Your task to perform on an android device: compare the prices of the similar locks with the 2 Amazing Crocodile solid locks in the Etsy app
Image 1: 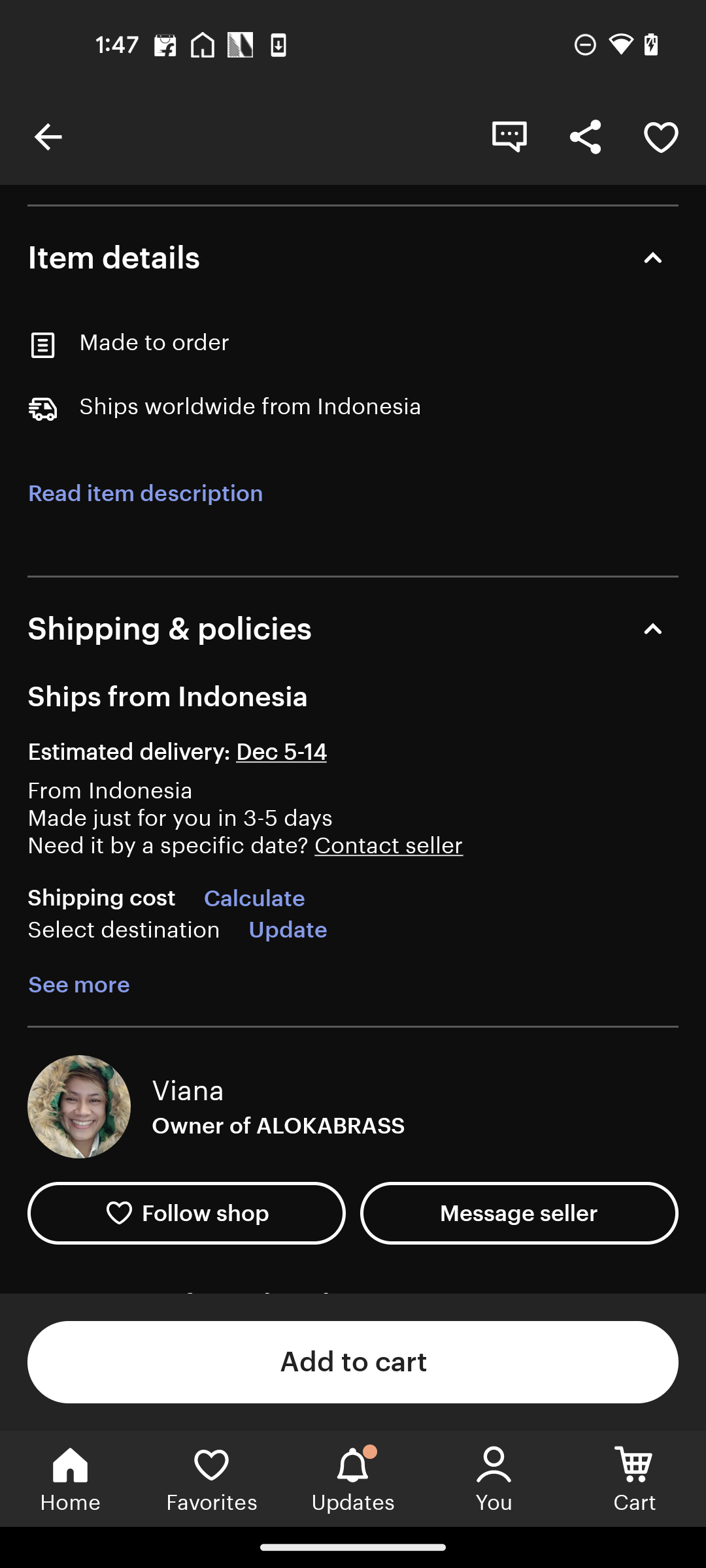
Swipe up to view the similar products
Step 1: scroll down
Image 2: 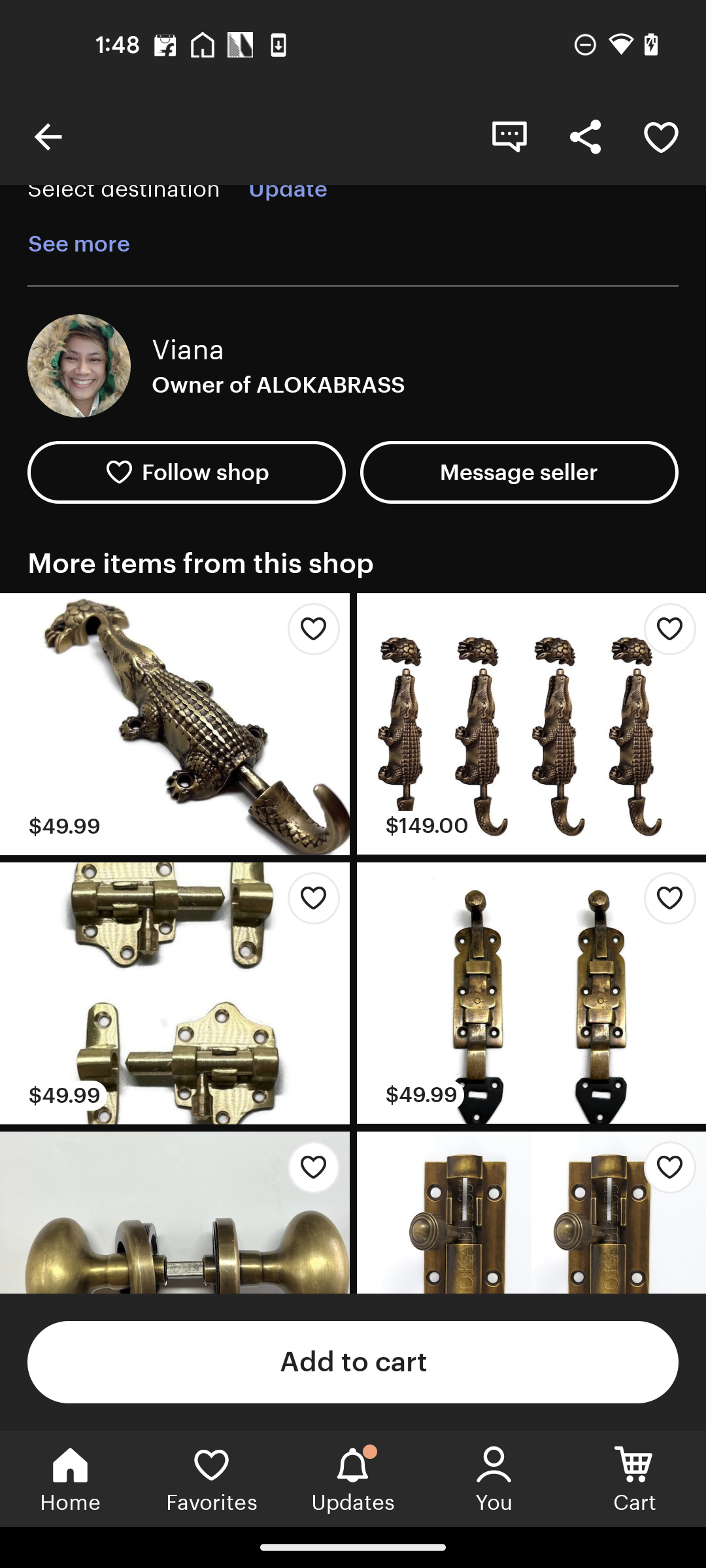
Swipe up to view the similar products
Step 2: scroll down
Image 3: 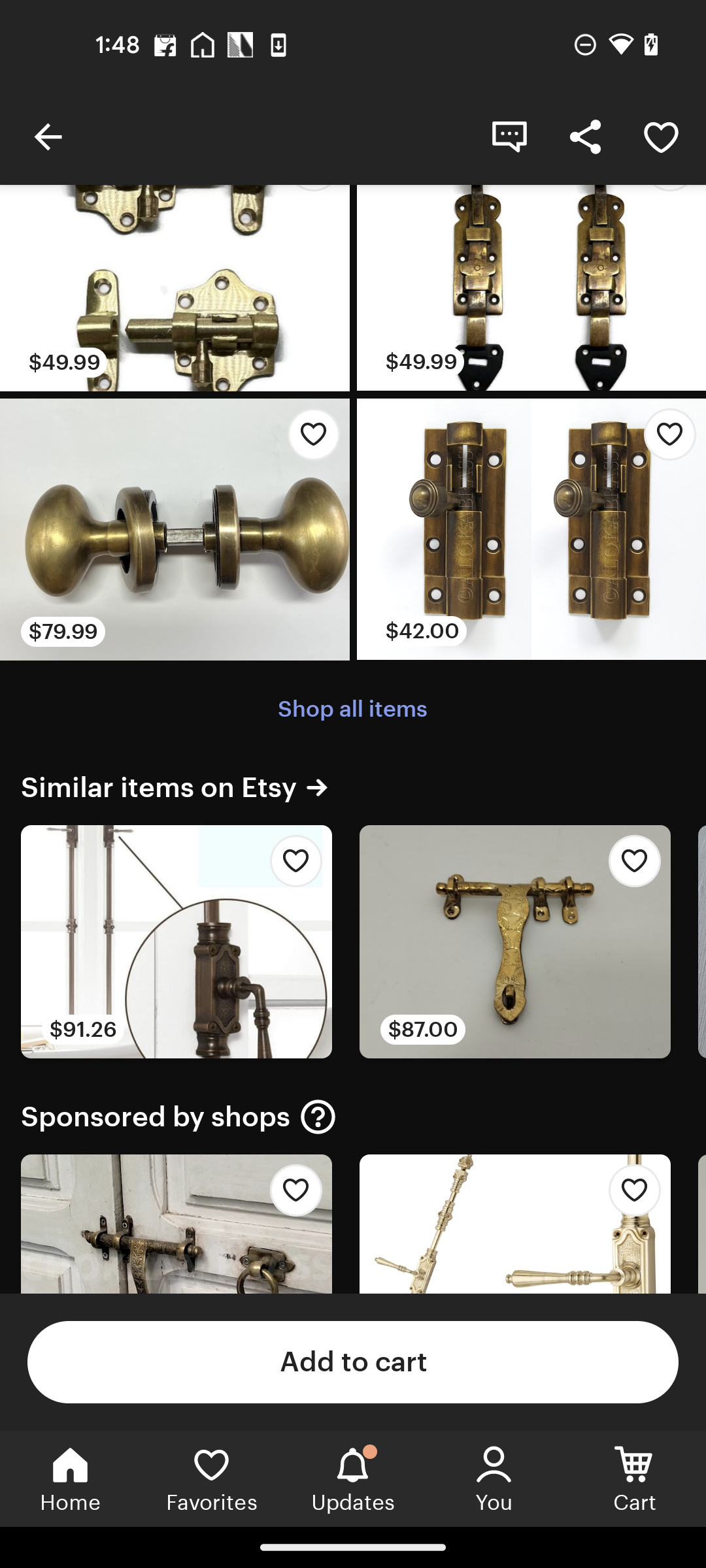
Swipe up to view the similar products
Step 3: scroll down